Your task to perform on an android device: I want to play the remix of the tremor song of Martin Garrix by Ramy Blazin on the Anghami app.
Image 0: 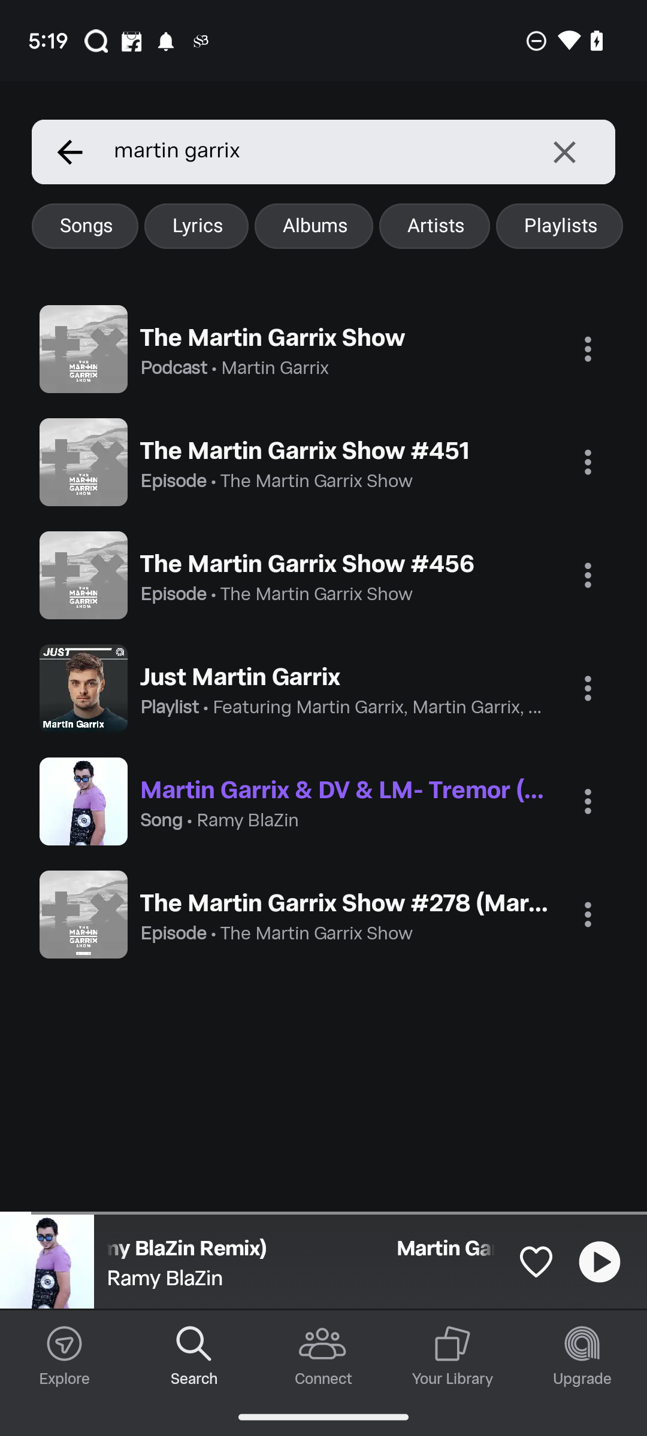
Click on the song Martin Garrix & DV & LM- Tremor.
Step 0: click (345, 788)